Your task to perform on an android device: I misplaced my old screwdriver set, so I want to utilize the DHgate app to look for a new one for my carpentry work.
Image 0: 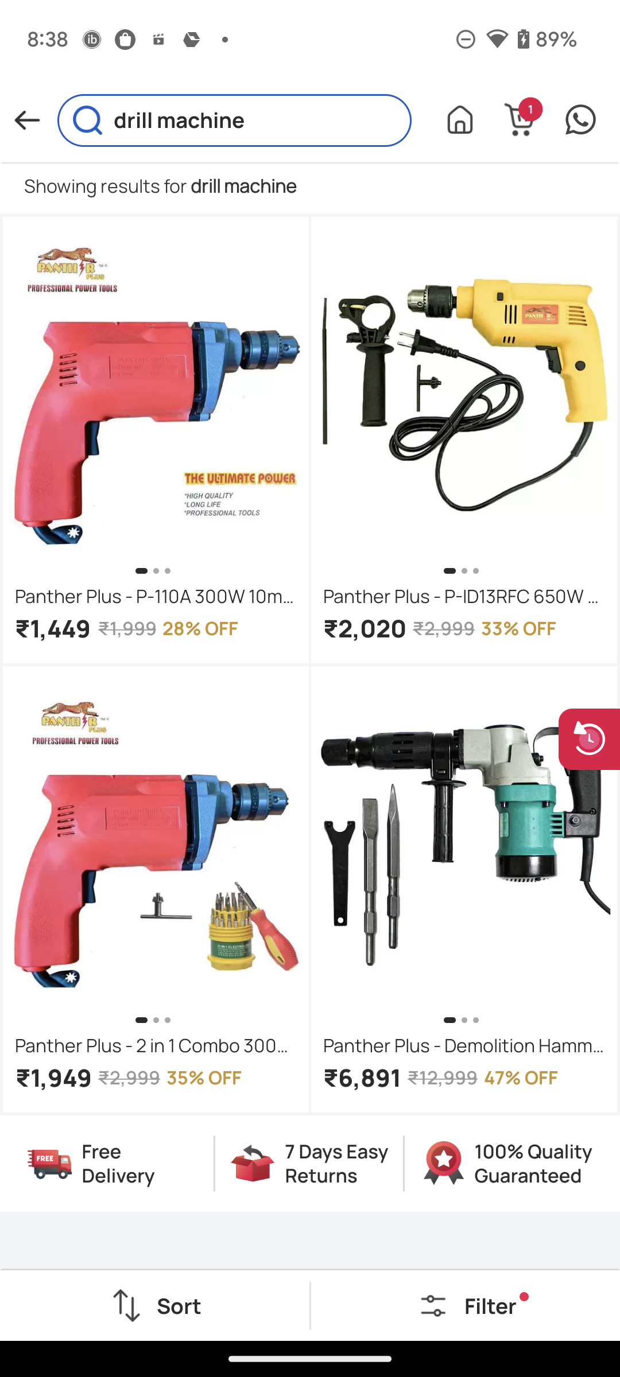
Open DHgate app
Step 0: open app "DHgate"
Image 1: 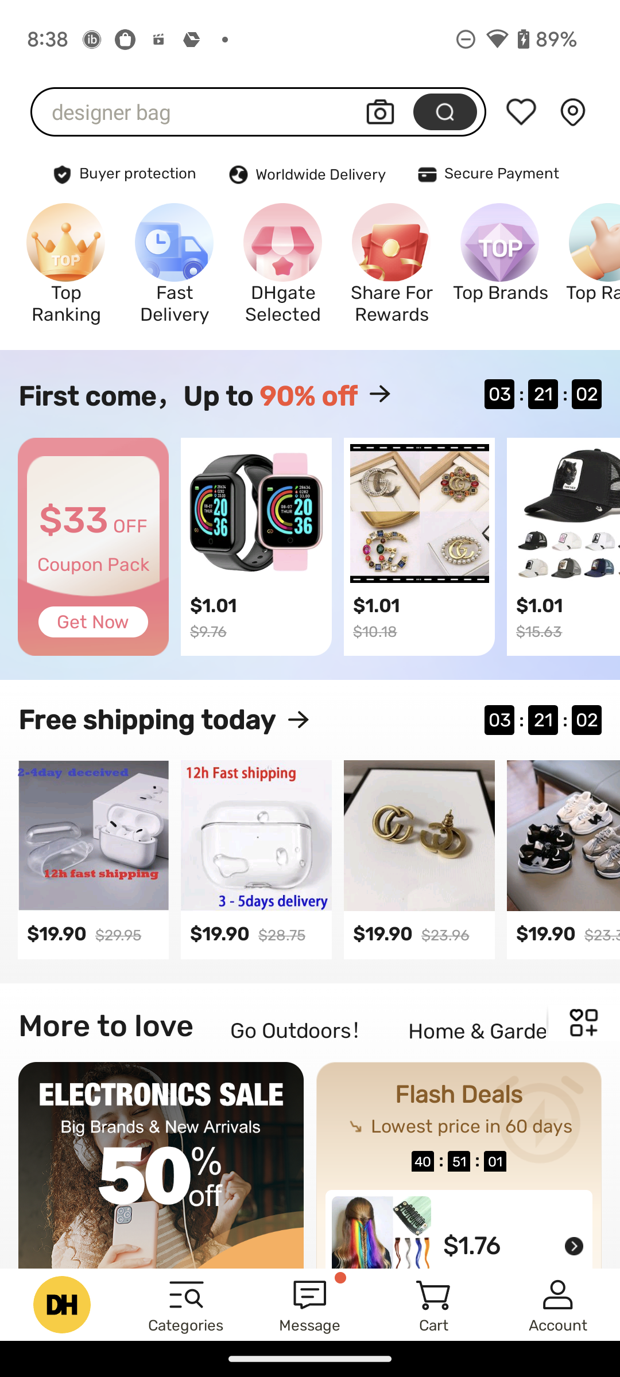
Click on the Search bar at the top of the screen
Step 1: click (197, 112)
Image 2: 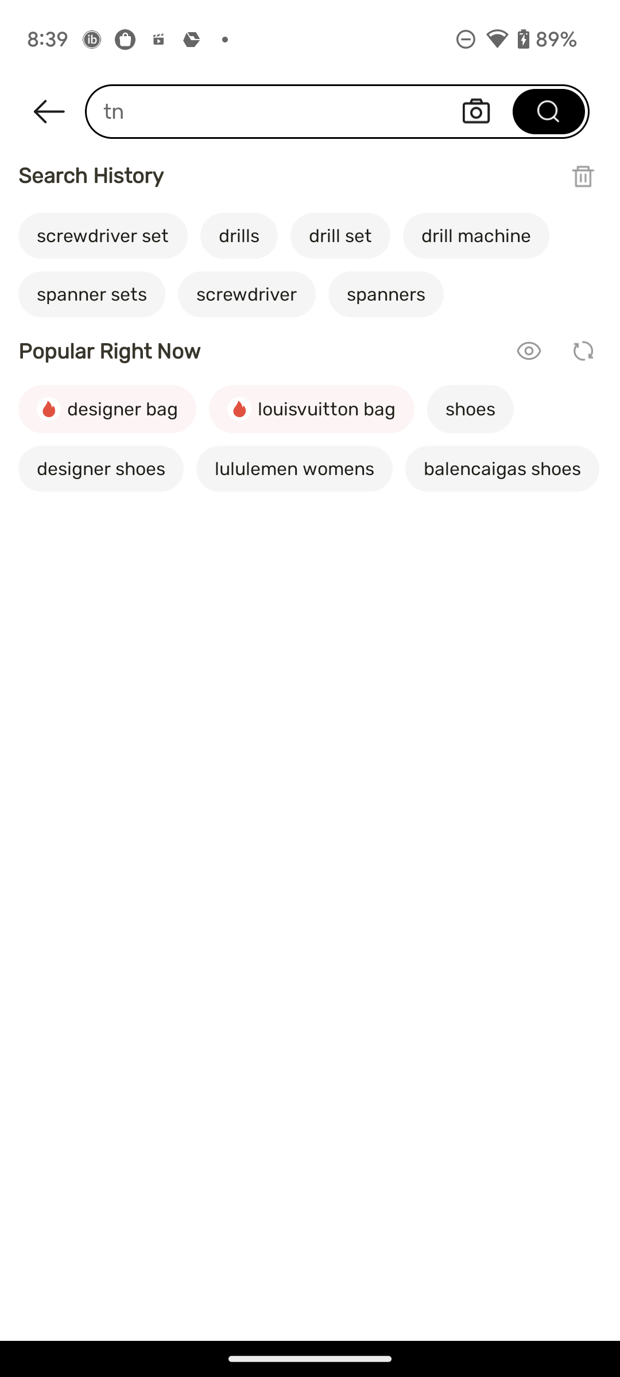
Search for screwdriver set
Step 2: type "screwdriver set"
Image 3: 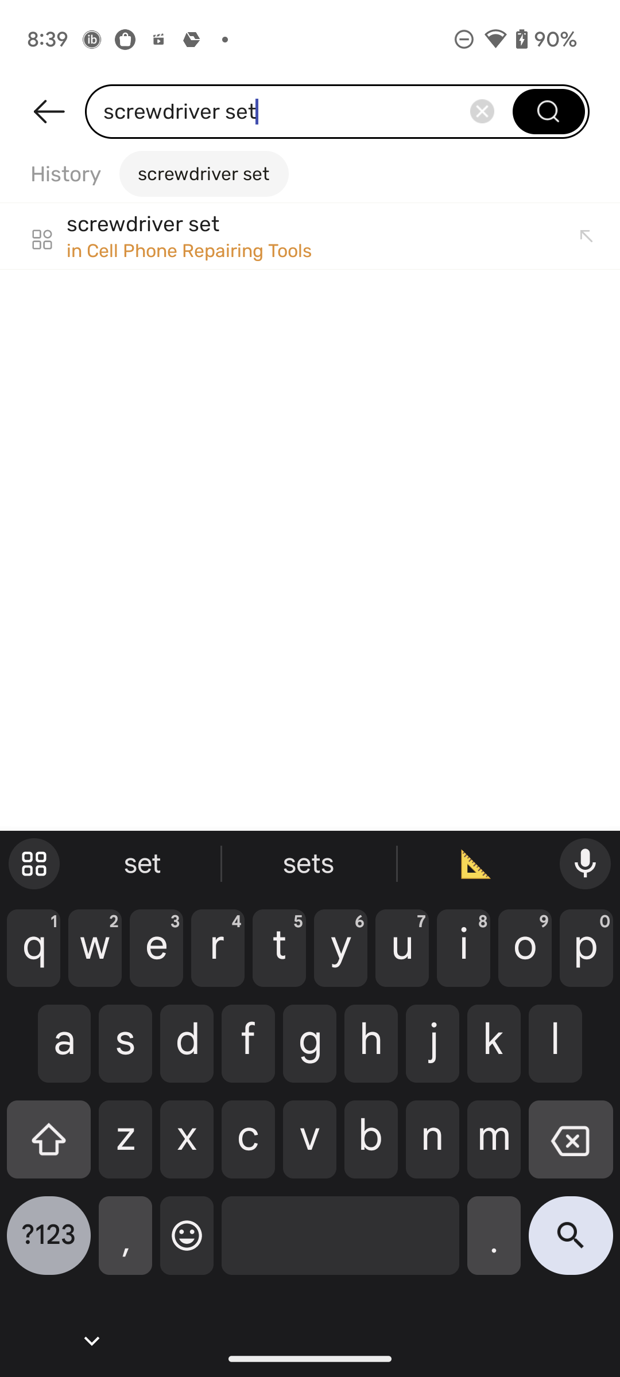
Click on the search button at the bottom right corner of the screen
Step 3: click (571, 1244)